Your task to perform on an android device: Add the Nutralite Doodh Shakti Butter Spread to the cart on the DMart Ready app.
Image 0: 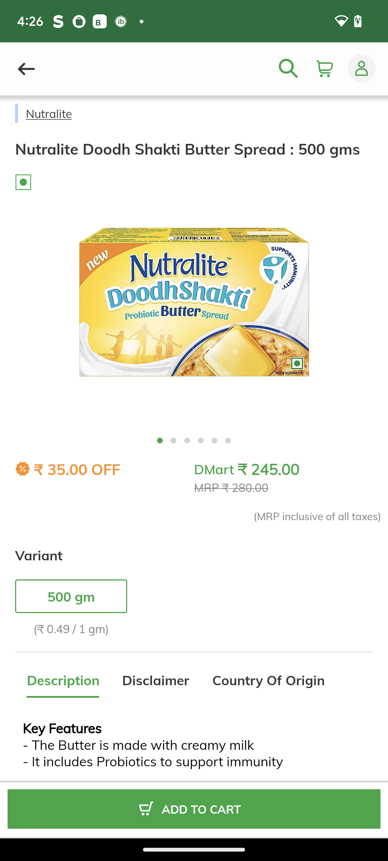
Click on add to cart at the bottom of the screen.
Step 0: click (195, 808)